Your task to perform on an android device: I want to track the USD to EUR currency exchange rates in a Xe app since I'm curious about the actual exchange rate.
Image 0: 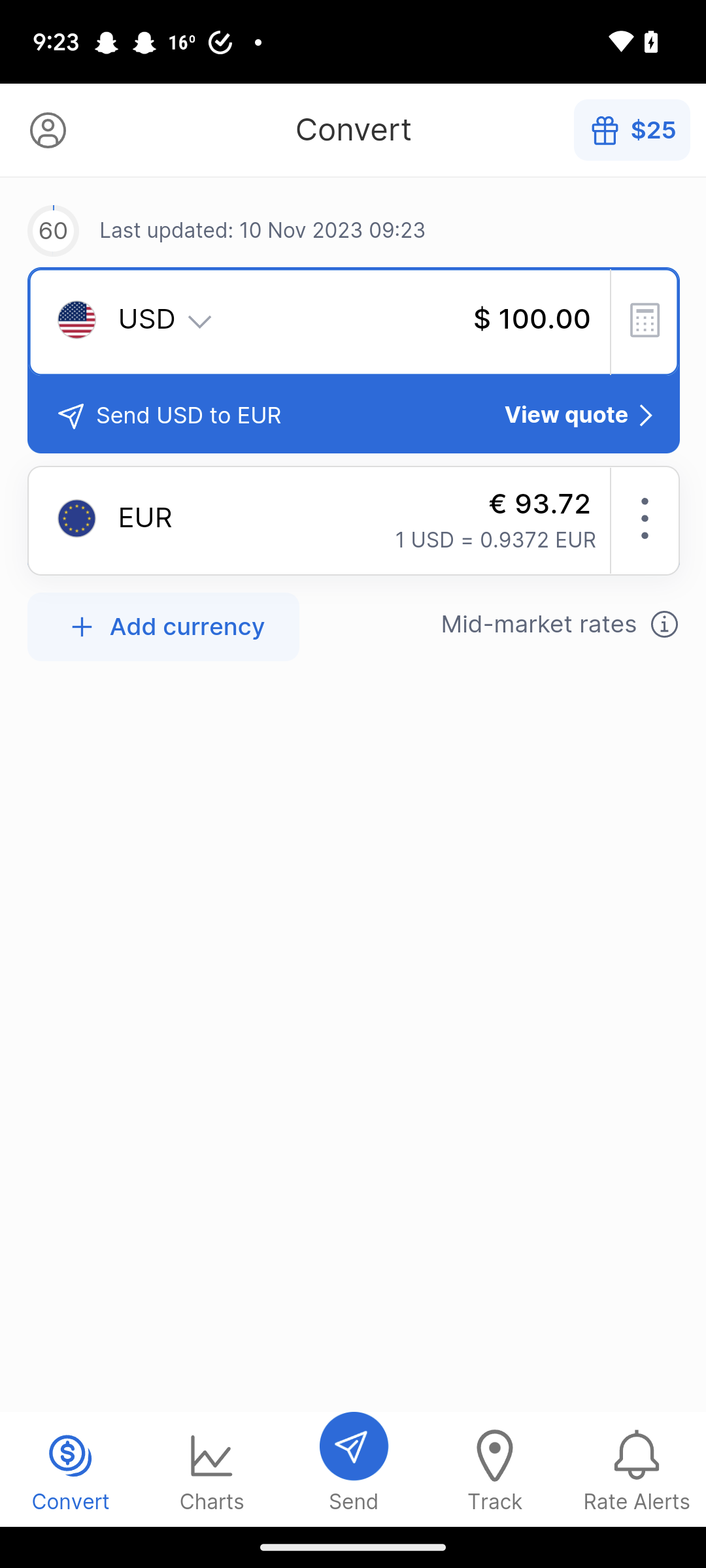
Click on the charts tab at the bottom of the screen
Step 0: click (212, 1469)
Image 2: 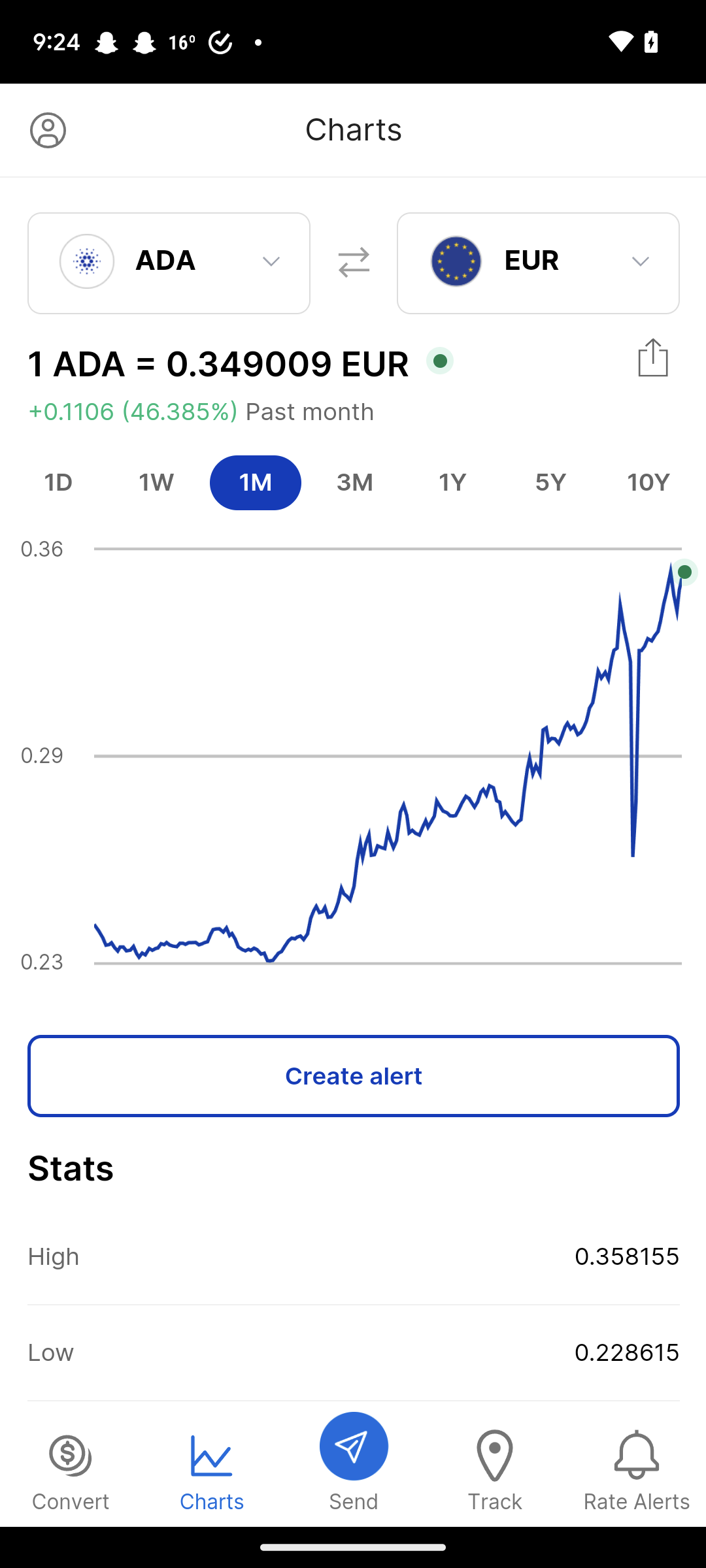
Click on the ADA drop down
Step 2: click (169, 263)
Image 3: 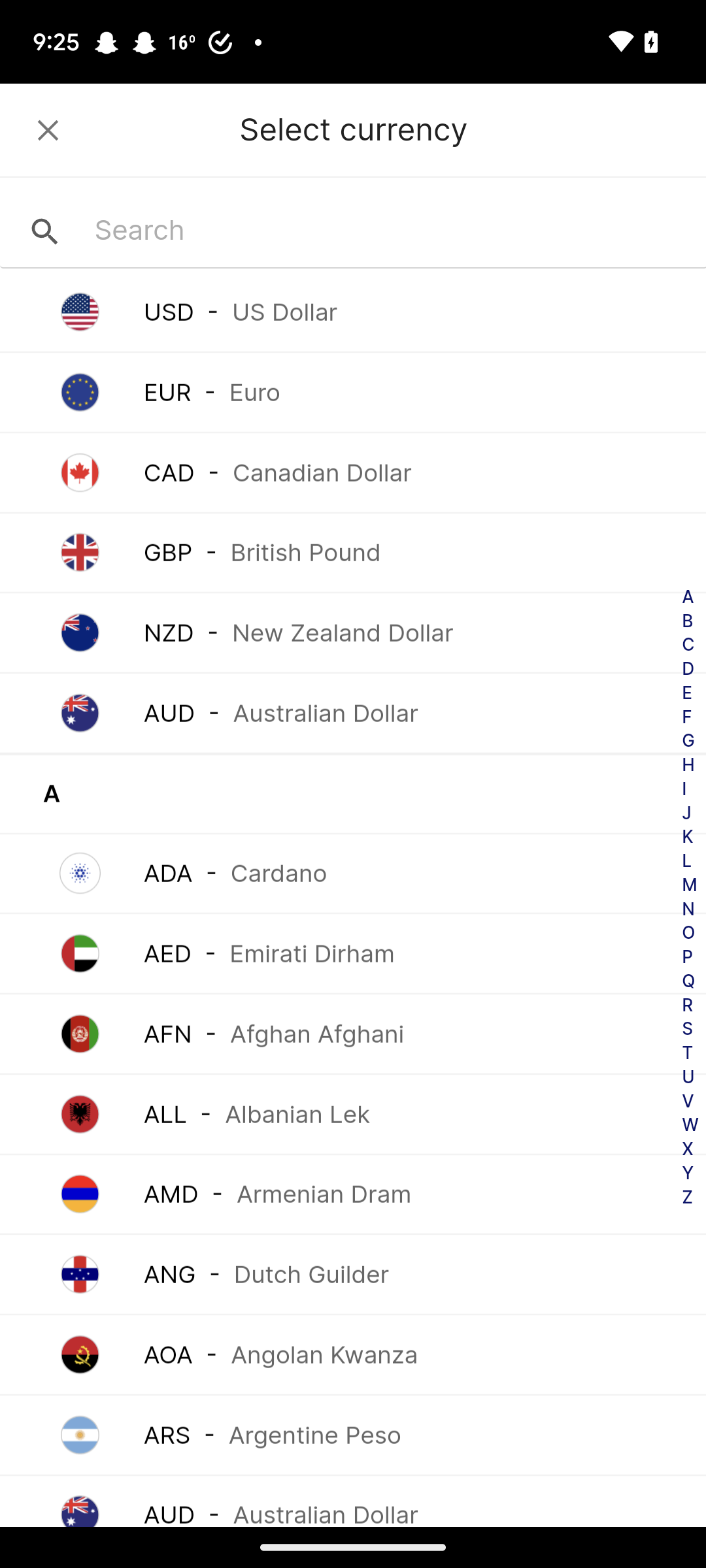
Click on the USD currency
Step 3: click (352, 311)